Your task to perform on an android device: In the Goibibo app, Find a flight from Delhi (DEL, Delhi Airport) to Brussels (BRU,National), departing on August 24, 2023, and returning on September 9, 2023. then select the flight time between 11:00 and 19:20
Image 0: 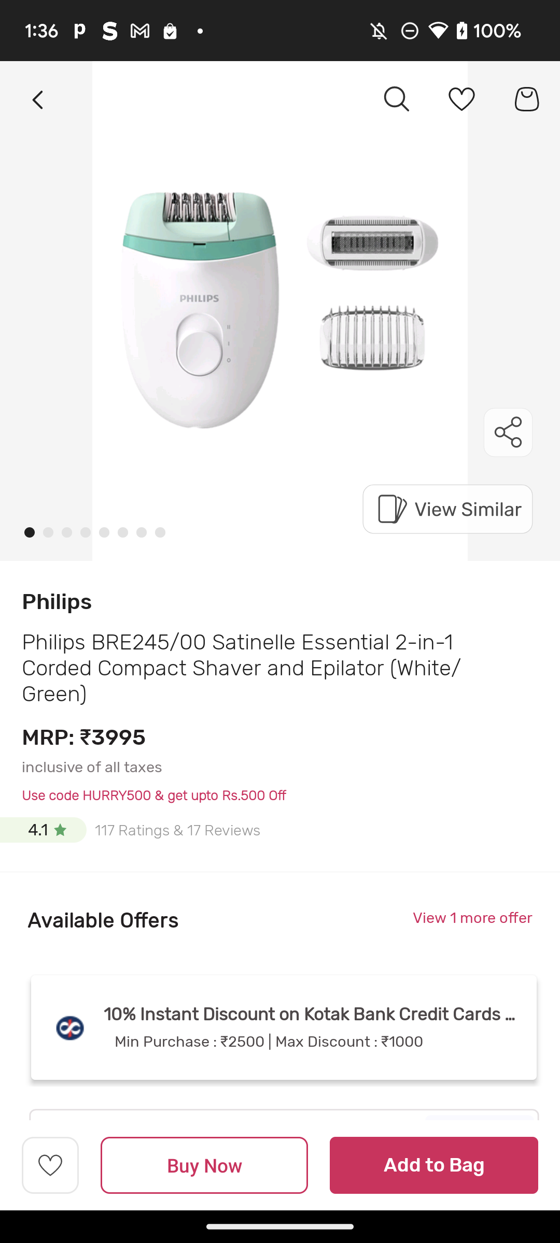
Open the Goibibo app
Step 0: open app "Goibibo"
Image 1: 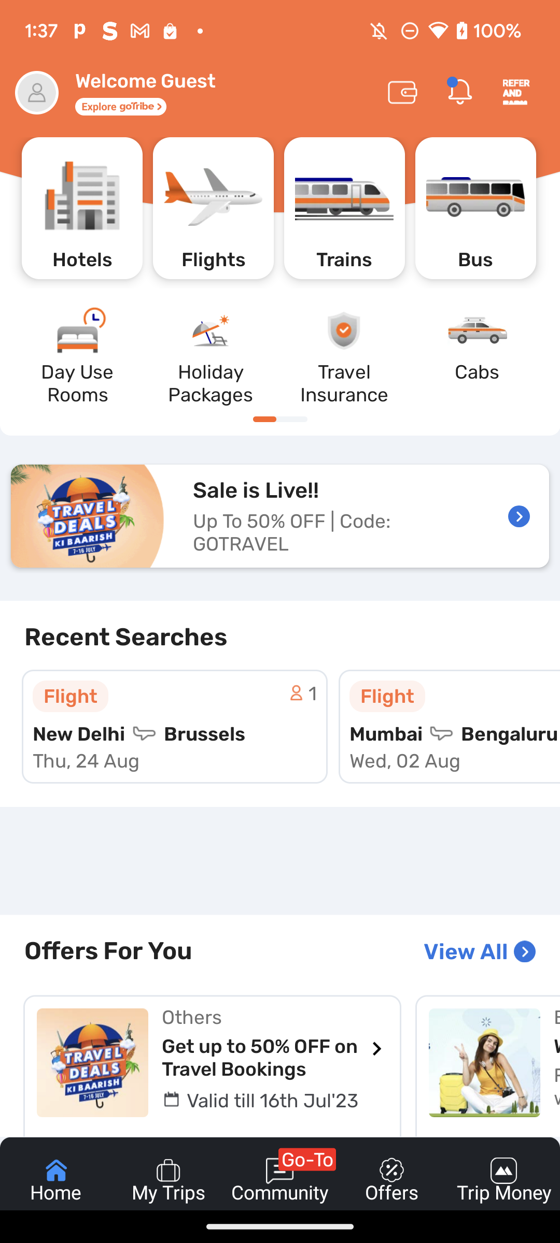
Click on the Flights icon at the top of the screen
Step 1: click (213, 208)
Image 2: 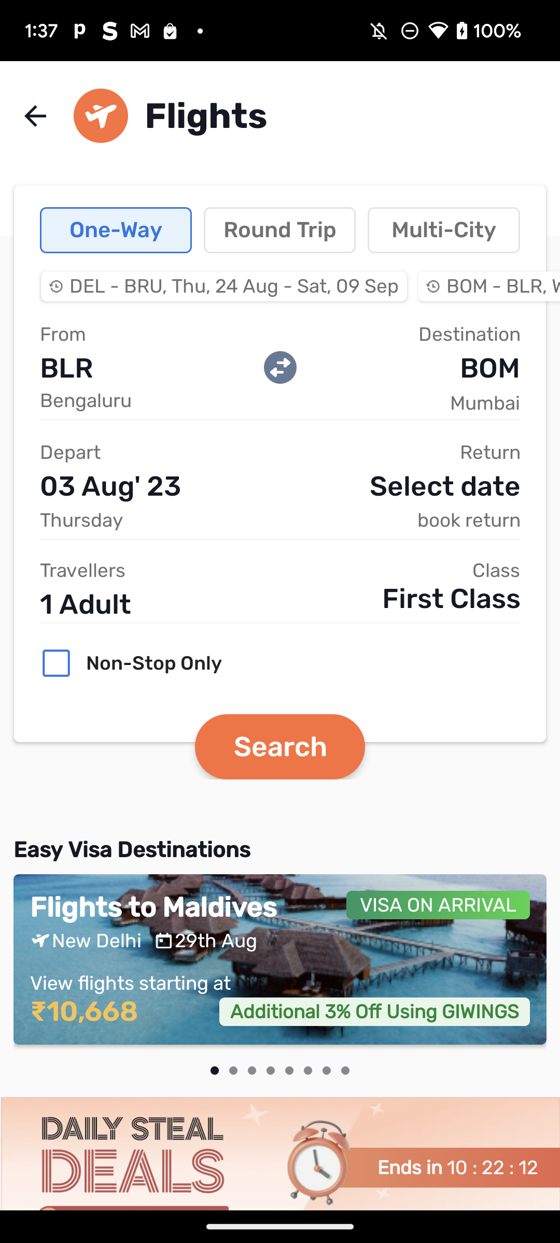
Click on the Round Trip option at the top of the screen
Step 2: click (279, 230)
Image 3: 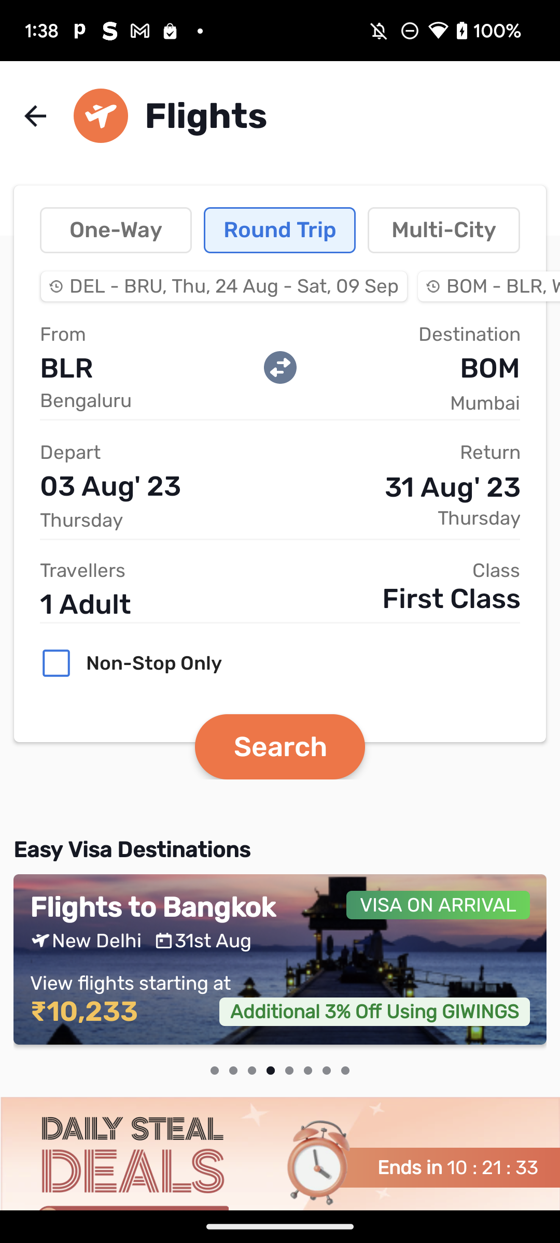
Click on the from button
Step 3: click (152, 368)
Image 4: 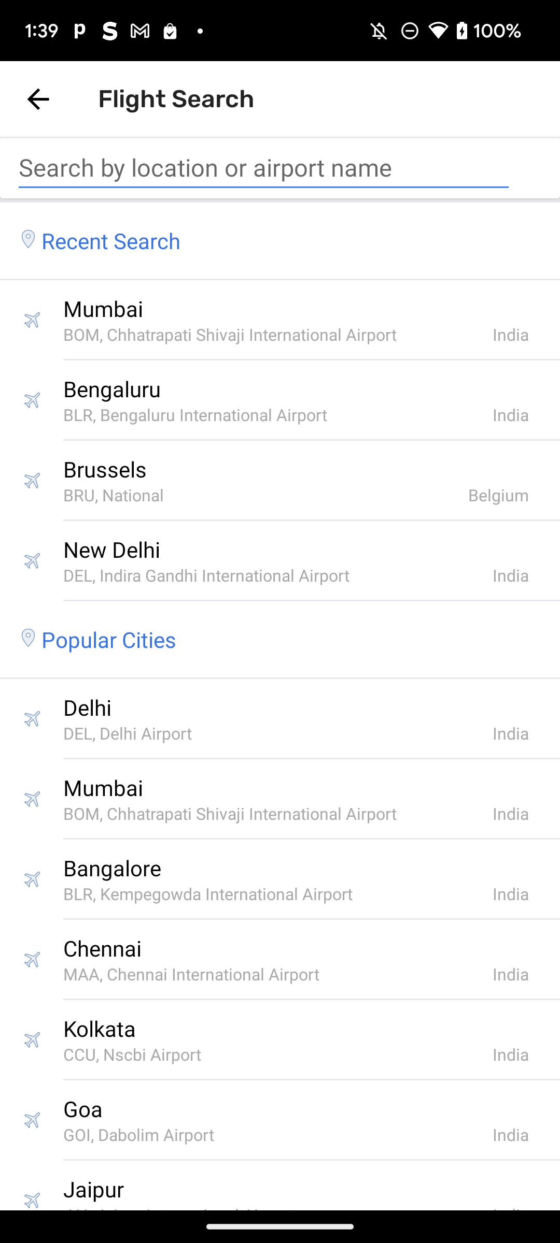
Click on the search bar
Step 4: click (263, 167)
Image 5: 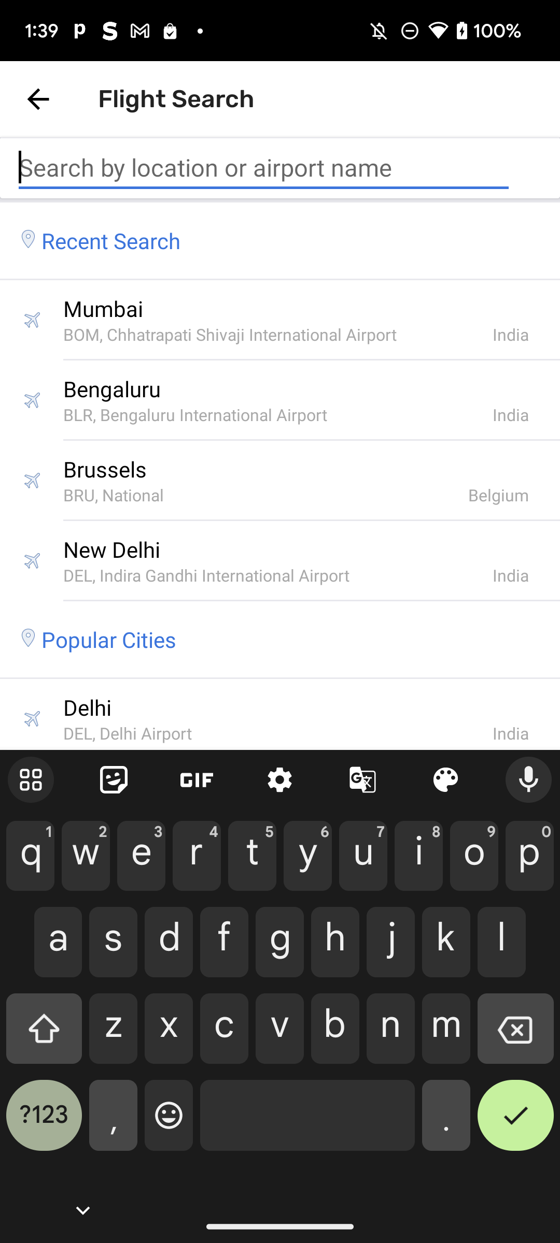
Search for Delhi DEL Delhi Airport
Step 5: type "Delhi DEL Delhi Airport"
Image 6: 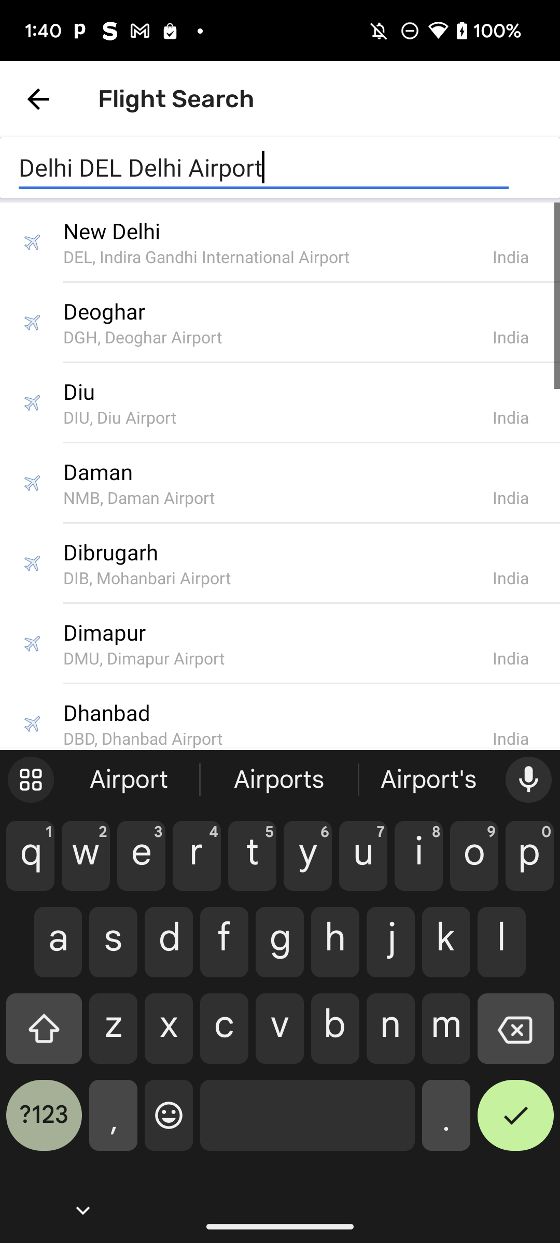
Click on the First suggestion
Step 6: click (274, 256)
Image 7: 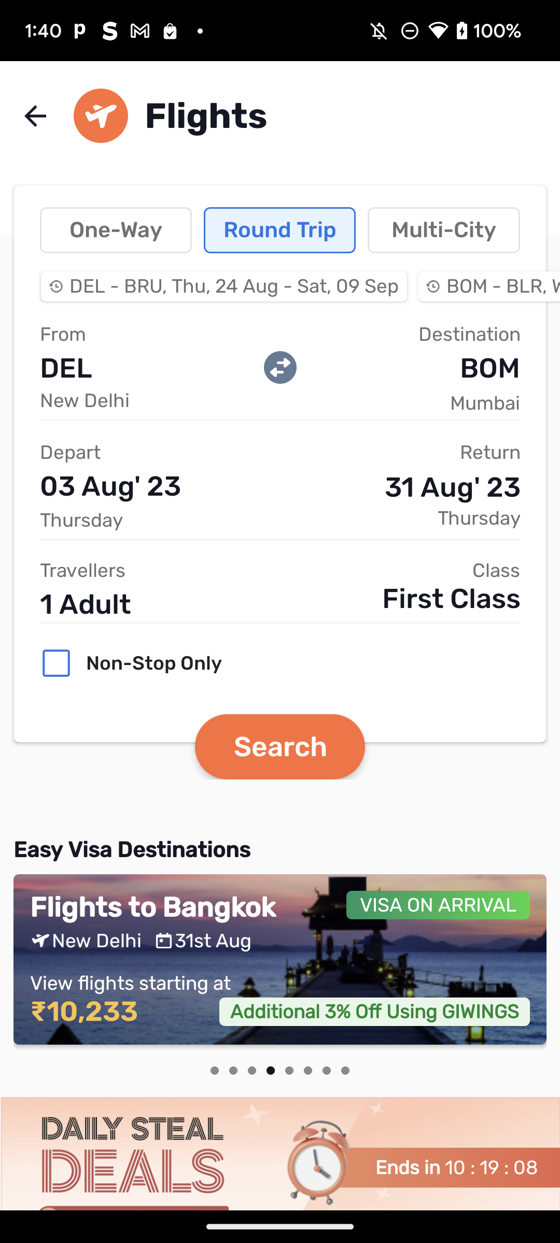
Click on the Destination button
Step 7: click (492, 391)
Image 8: 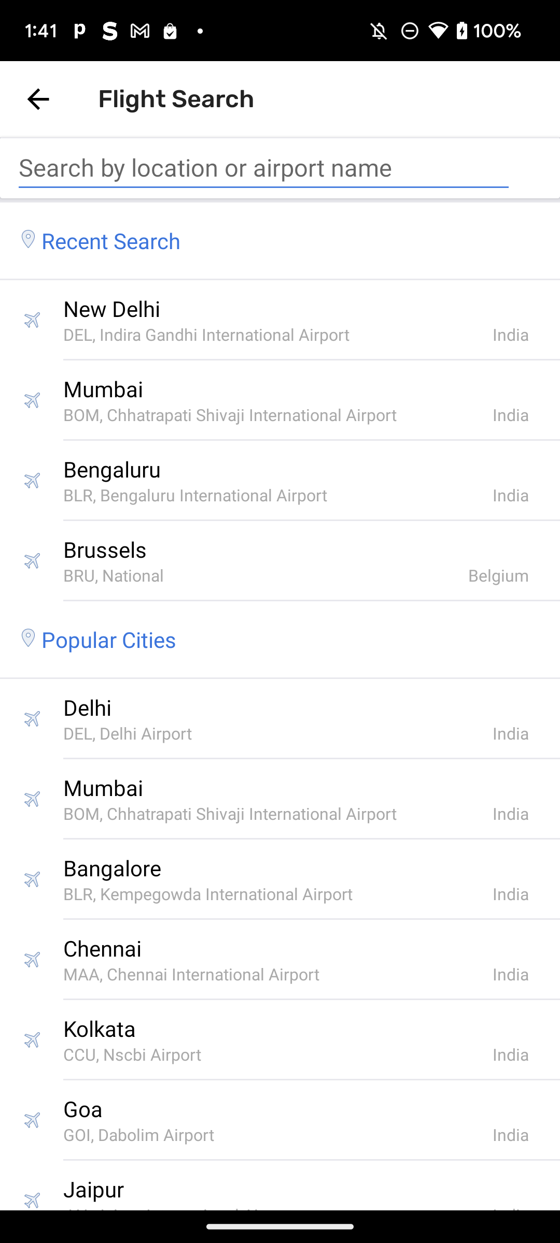
Click on the search bar
Step 8: click (263, 167)
Image 9: 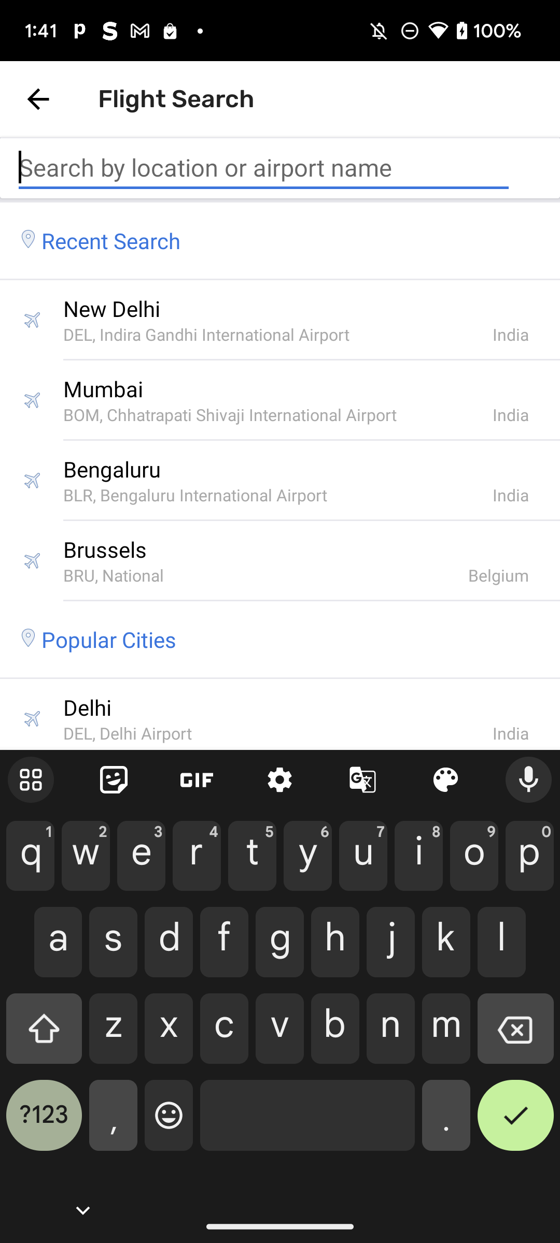
Search for Brussels BRU National 
Step 9: type "Brussels BRU National"
Image 11: 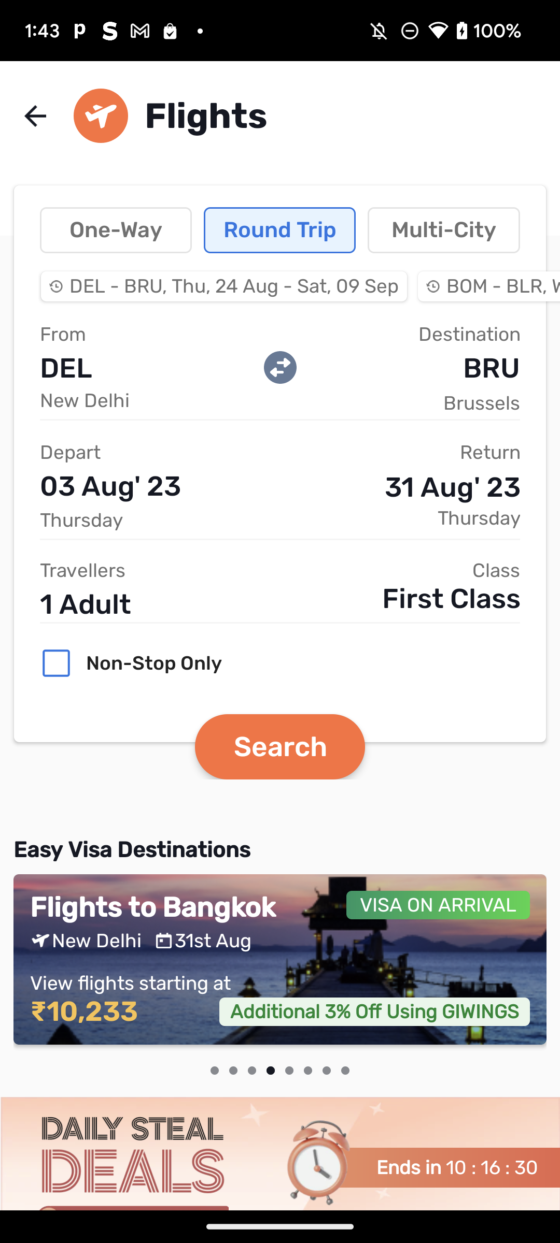
Click on the Depart button
Step 11: click (160, 486)
Image 12: 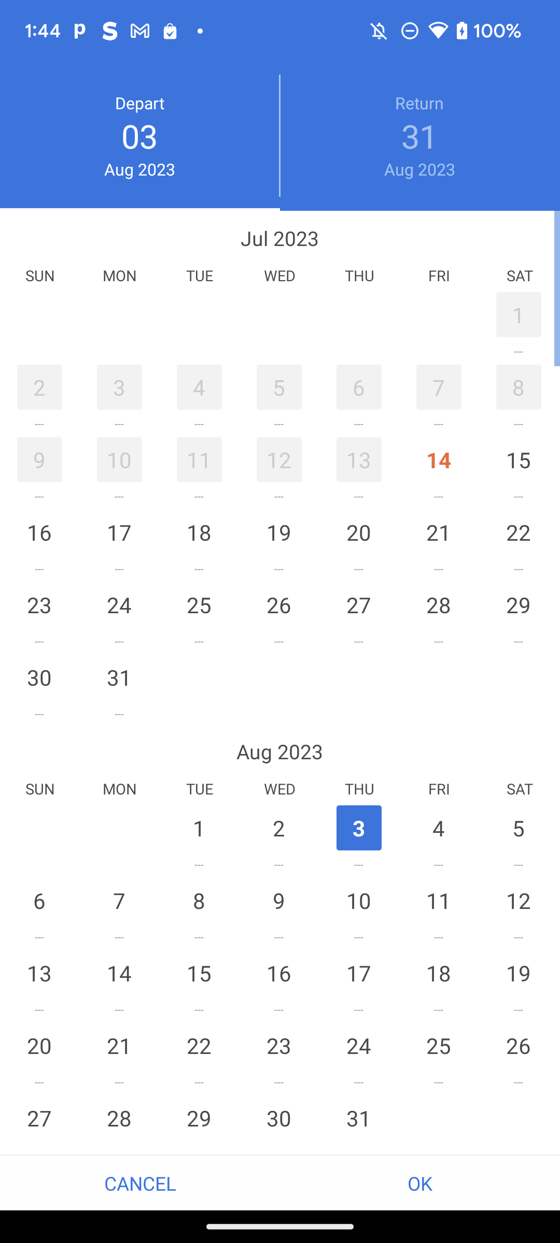
Select the date of 24 august
Step 12: click (359, 1045)
Image 13: 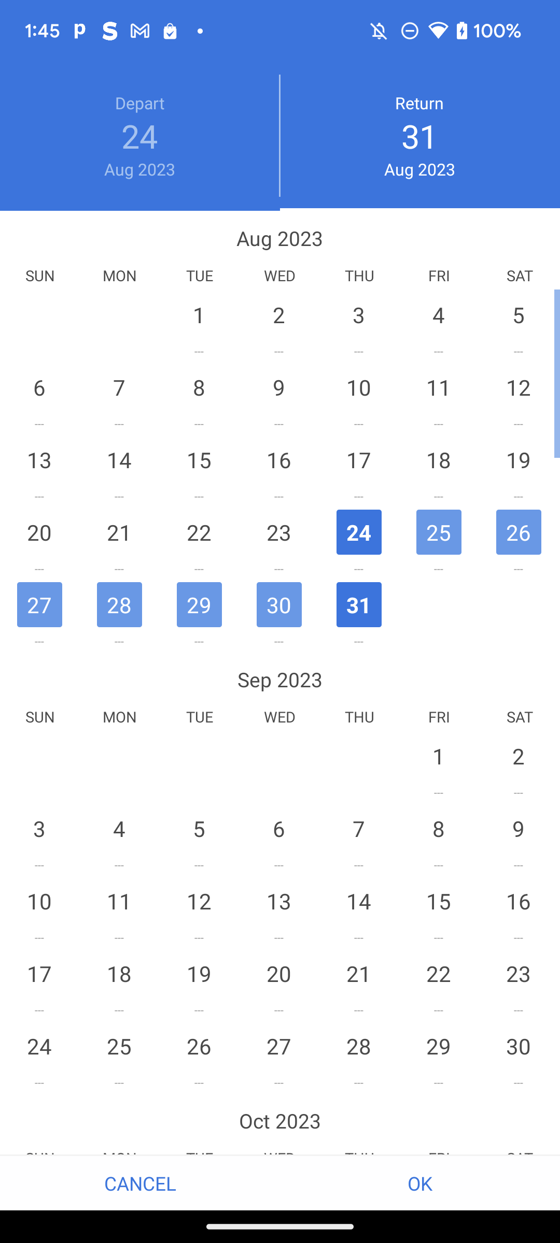
Select the return date of September 9
Step 13: click (511, 823)
Image 14: 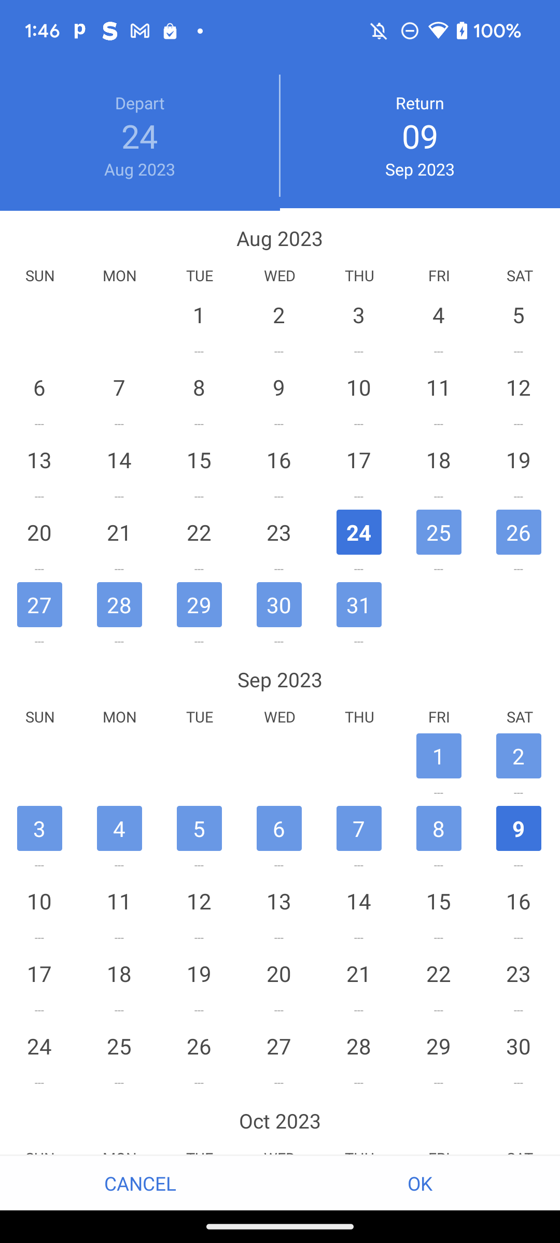
Click on the OK button at the bottom-right of the screen
Step 14: click (420, 1183)
Image 15: 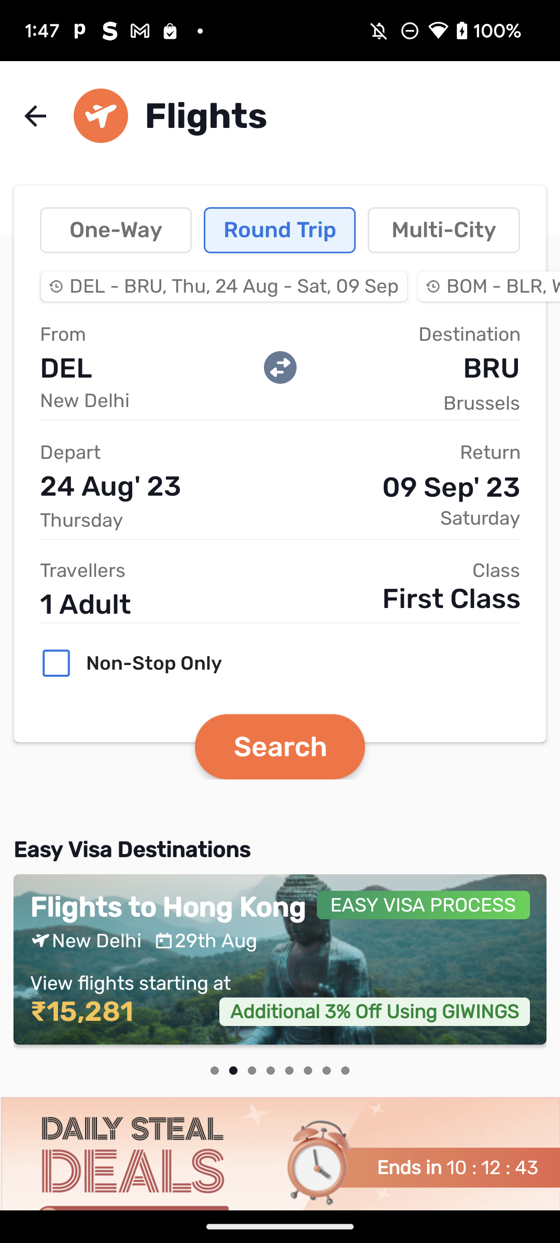
Click on the Search button 
Step 15: click (279, 747)
Image 16: 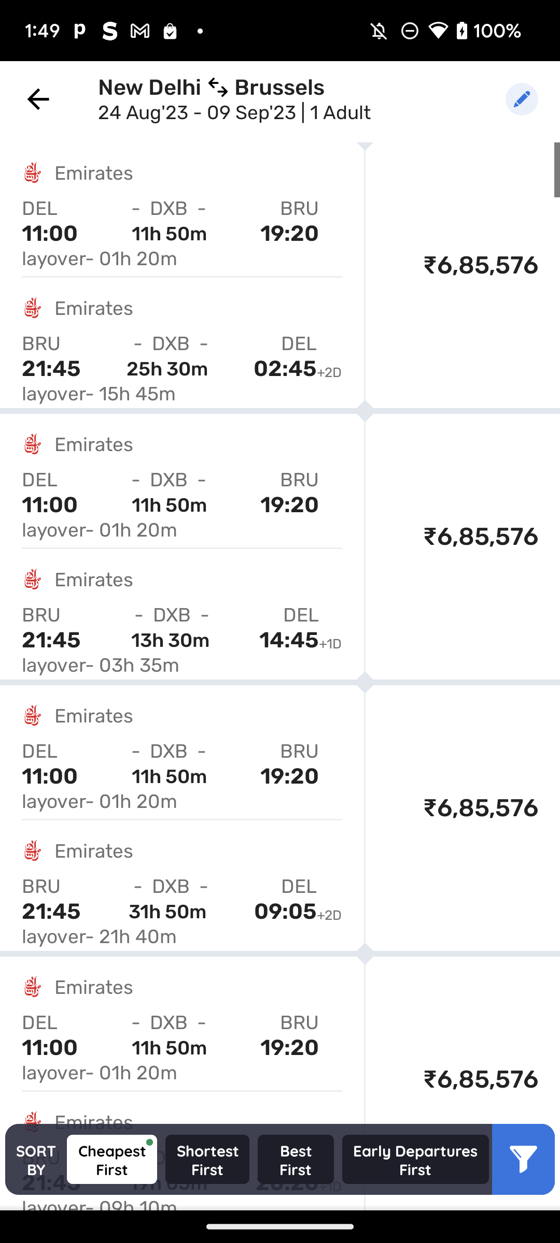
Click on the 11:00 to 19:20 flight at the top left of the screen
Step 16: click (169, 208)